Your task to perform on an android device: In the Amazon app, I'd like to read customer reviews before making an informed judgment on the NIvia Web Football Goalkeeper Gloves's quality.
Image 0: 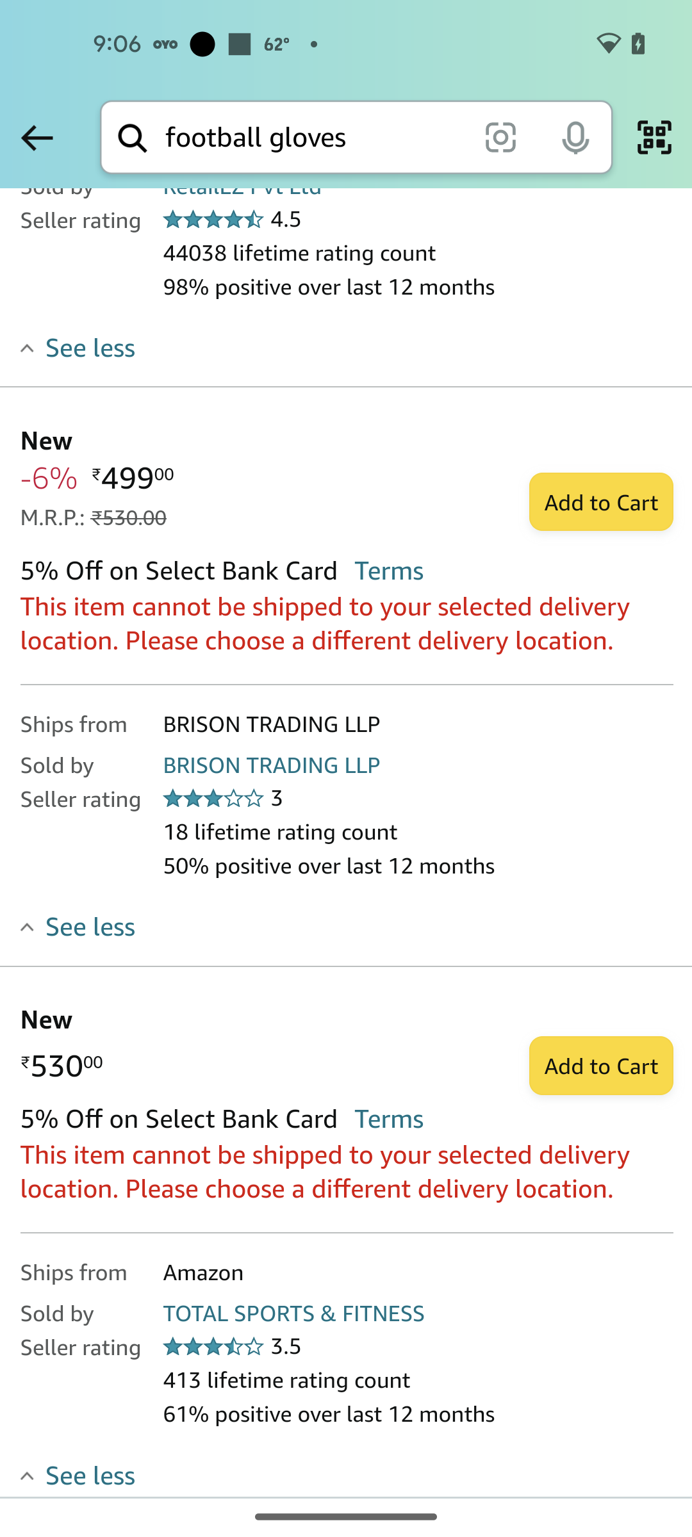
Go back to the previous page
Step 0: press back button
Image 1: 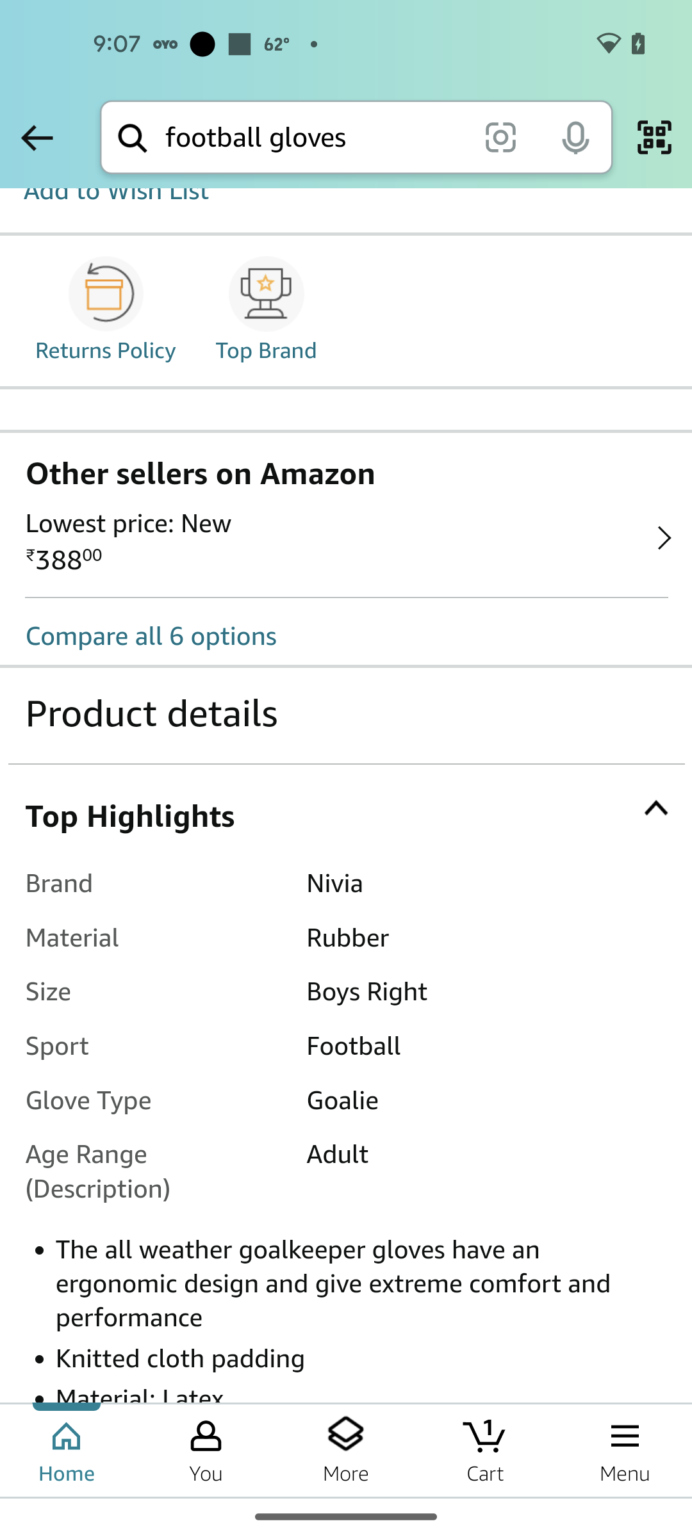
Swipe up to view the reviews
Step 1: scroll down
Image 2: 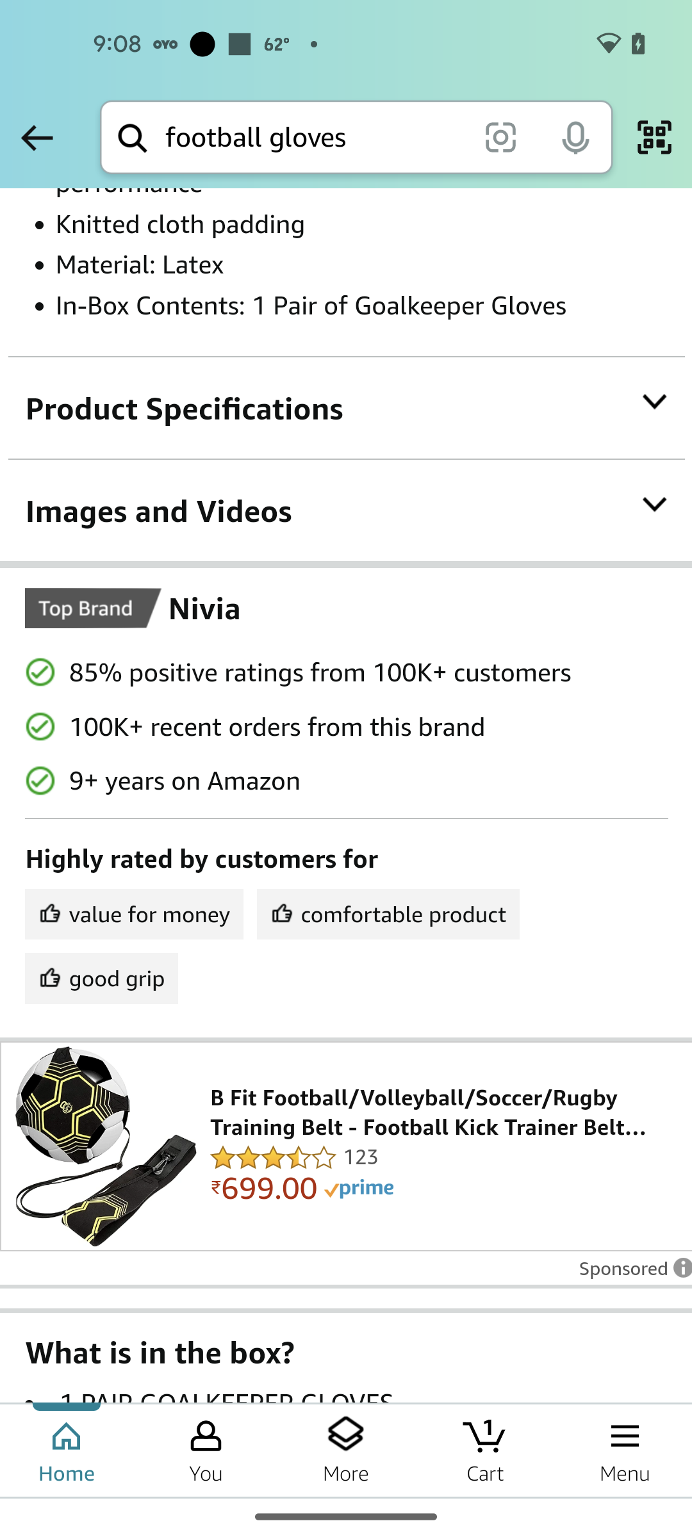
Swipe up to view the reviews
Step 2: scroll down
Image 3: 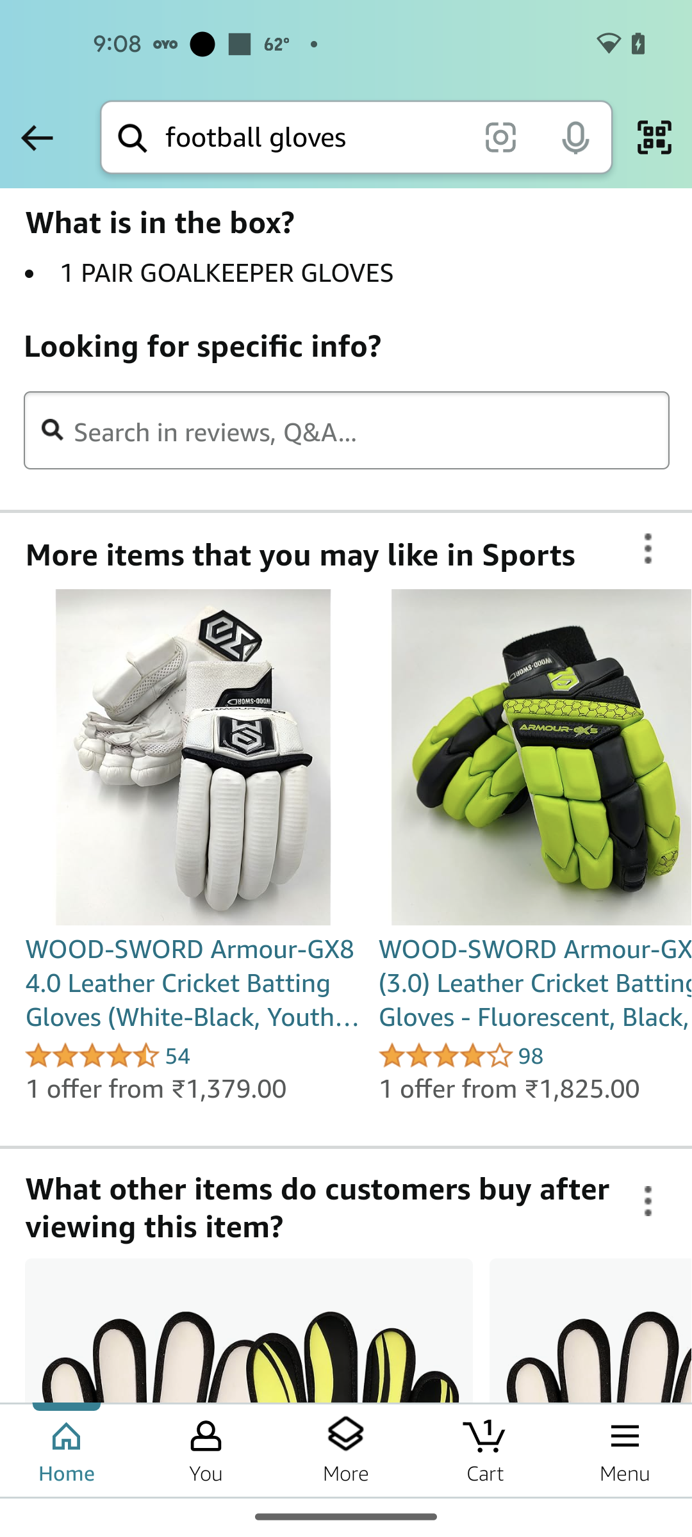
Swipe up to view the reviews
Step 3: scroll down
Image 4: 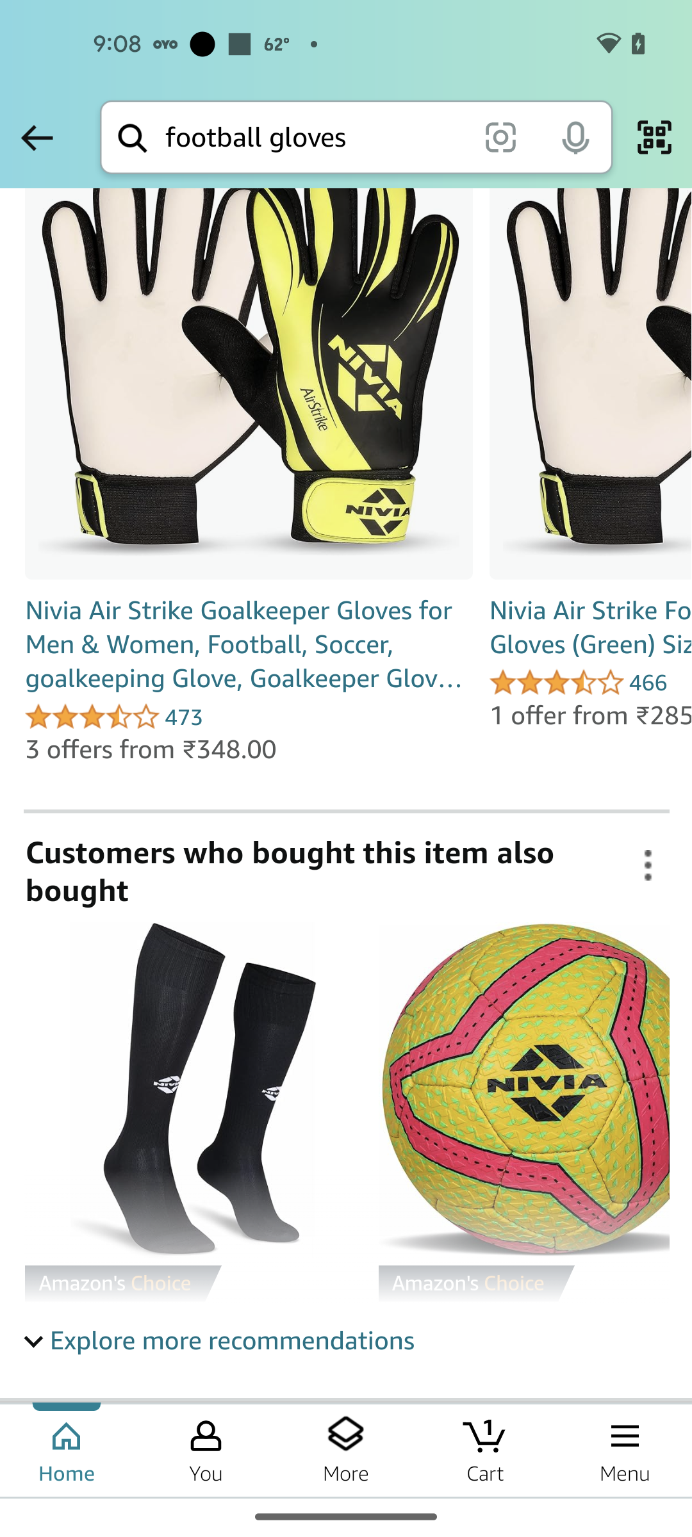
Swipe up to view the reviews
Step 4: scroll down
Image 5: 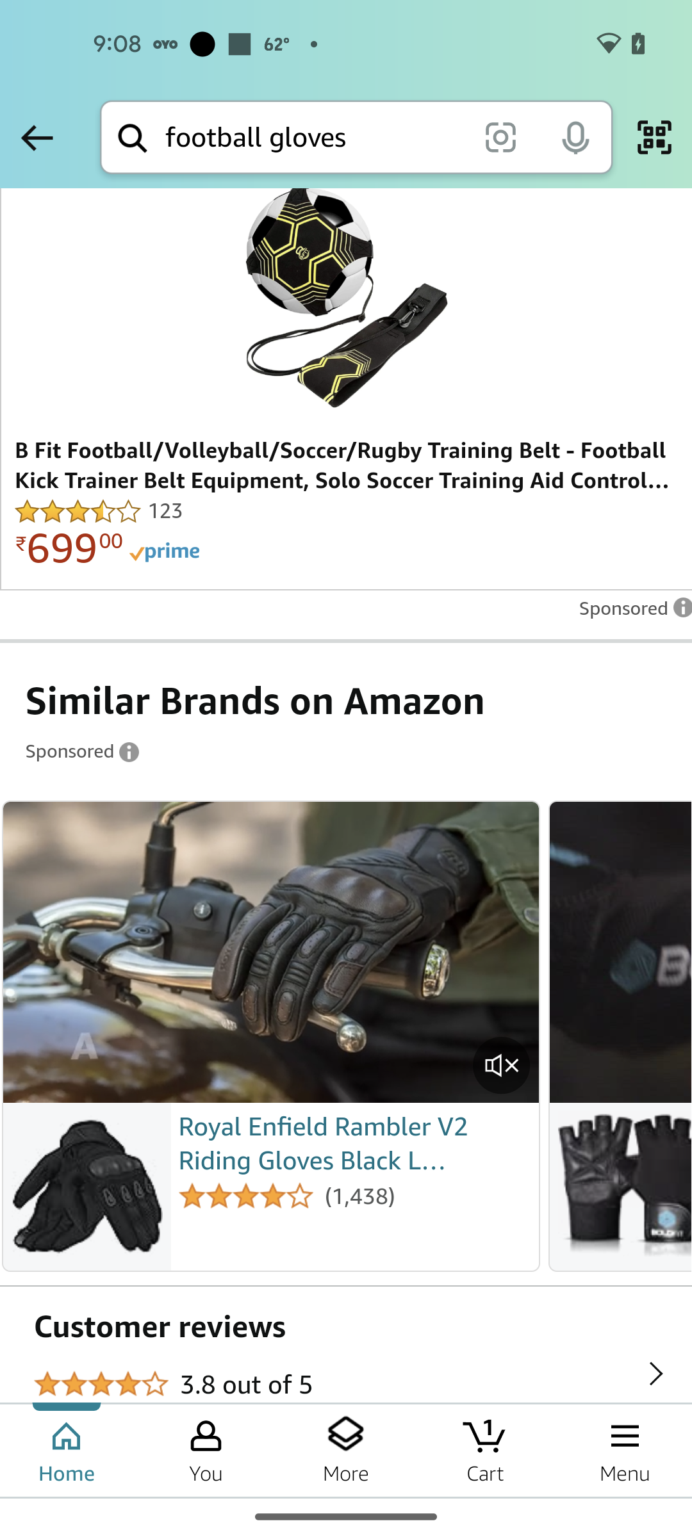
Swipe up to view the reviews
Step 5: scroll down
Image 6: 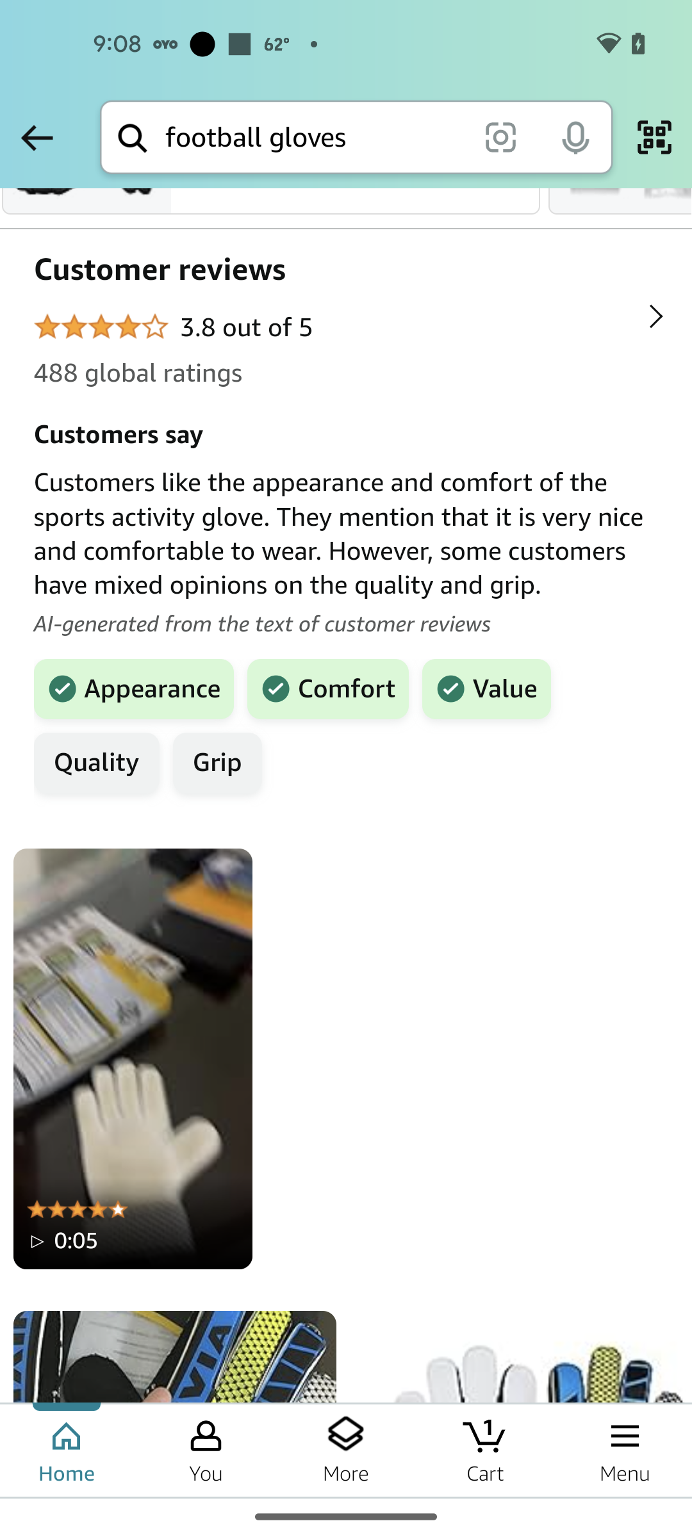
Swipe up to view the reviews
Step 6: scroll down
Image 7: 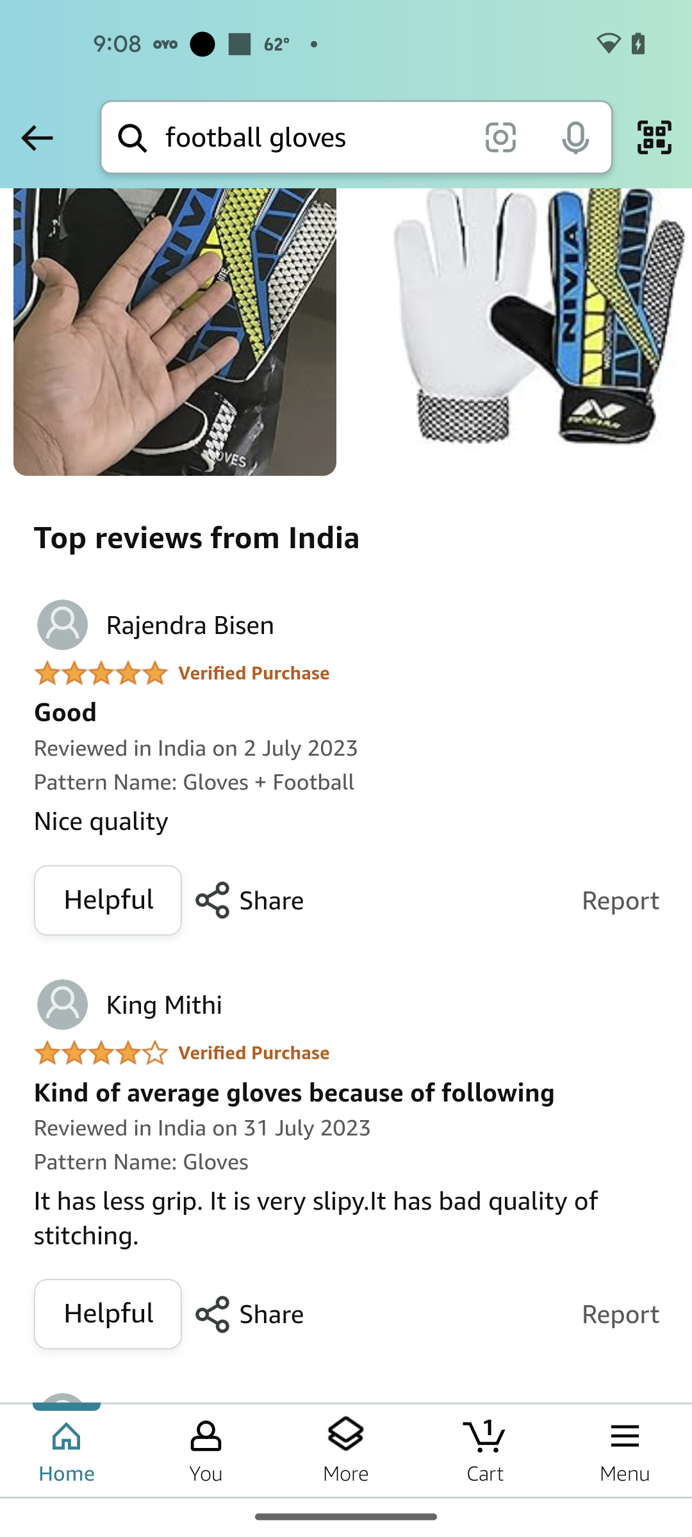
Swipe up to view the reviews
Step 7: scroll down